Your task to perform on an android device: I want to read reviews of new cars so that I can select from them.
Image 0: 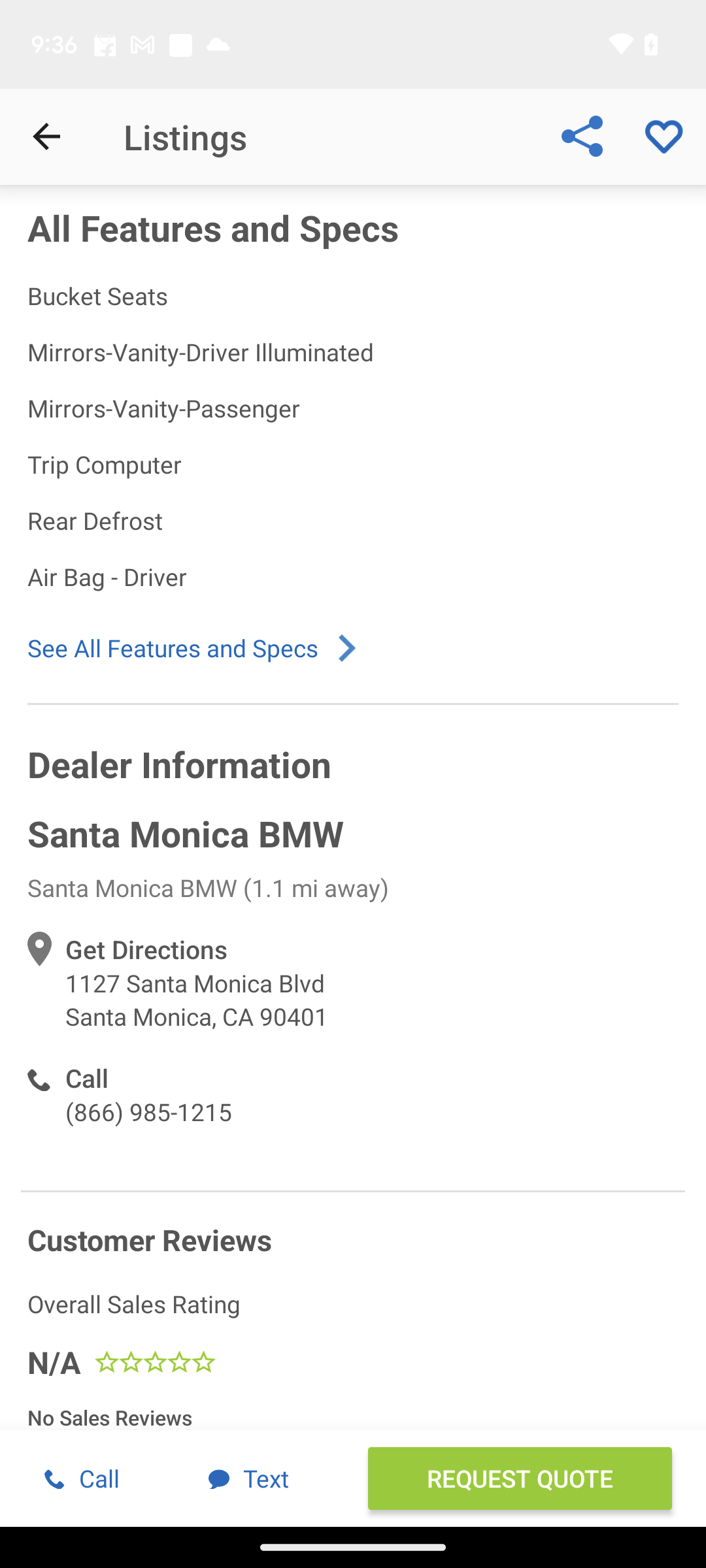
Click on the Back icon on the top left corner of the screen.
Step 0: click (48, 137)
Image 1: 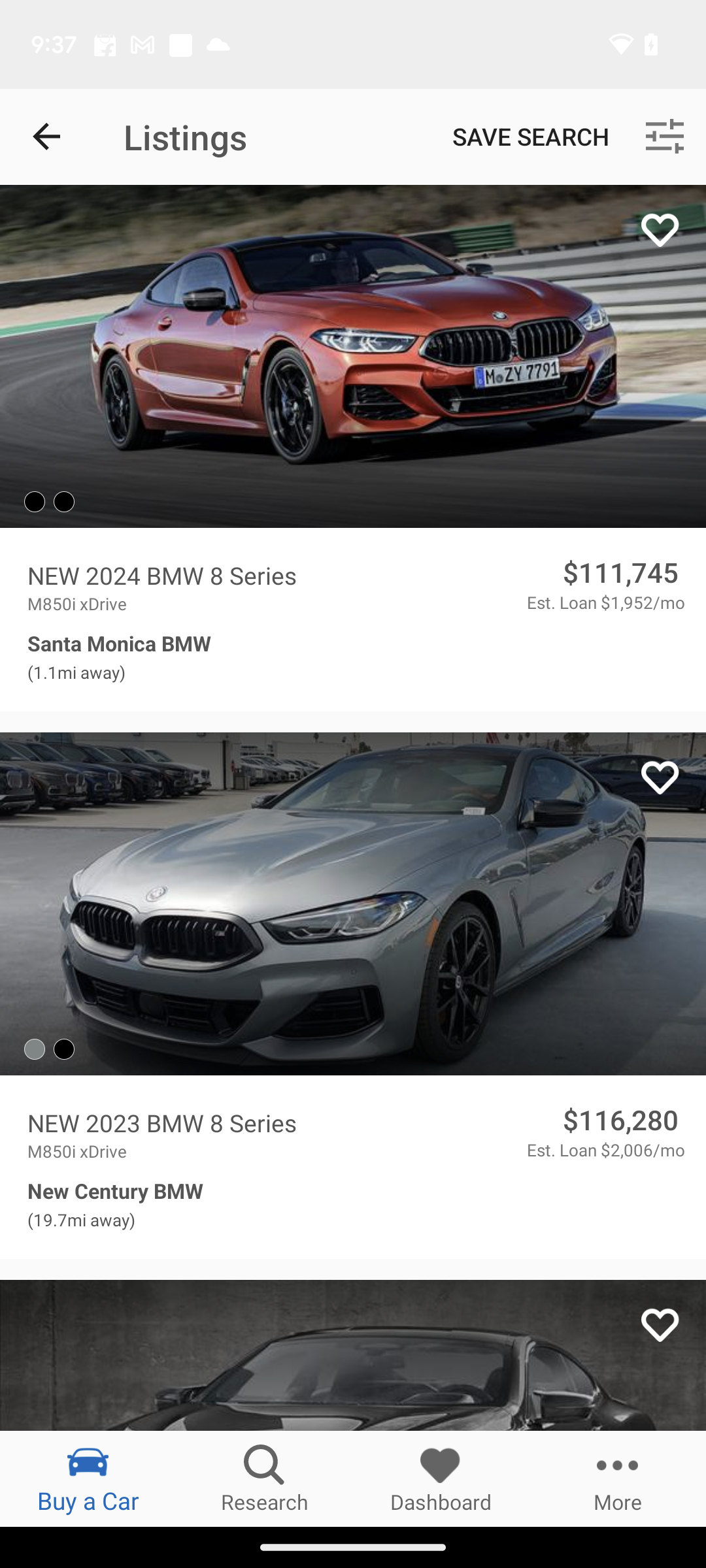
Click on the Dashboard icon on the bottom of the screen.
Step 1: click (441, 1478)
Image 3: 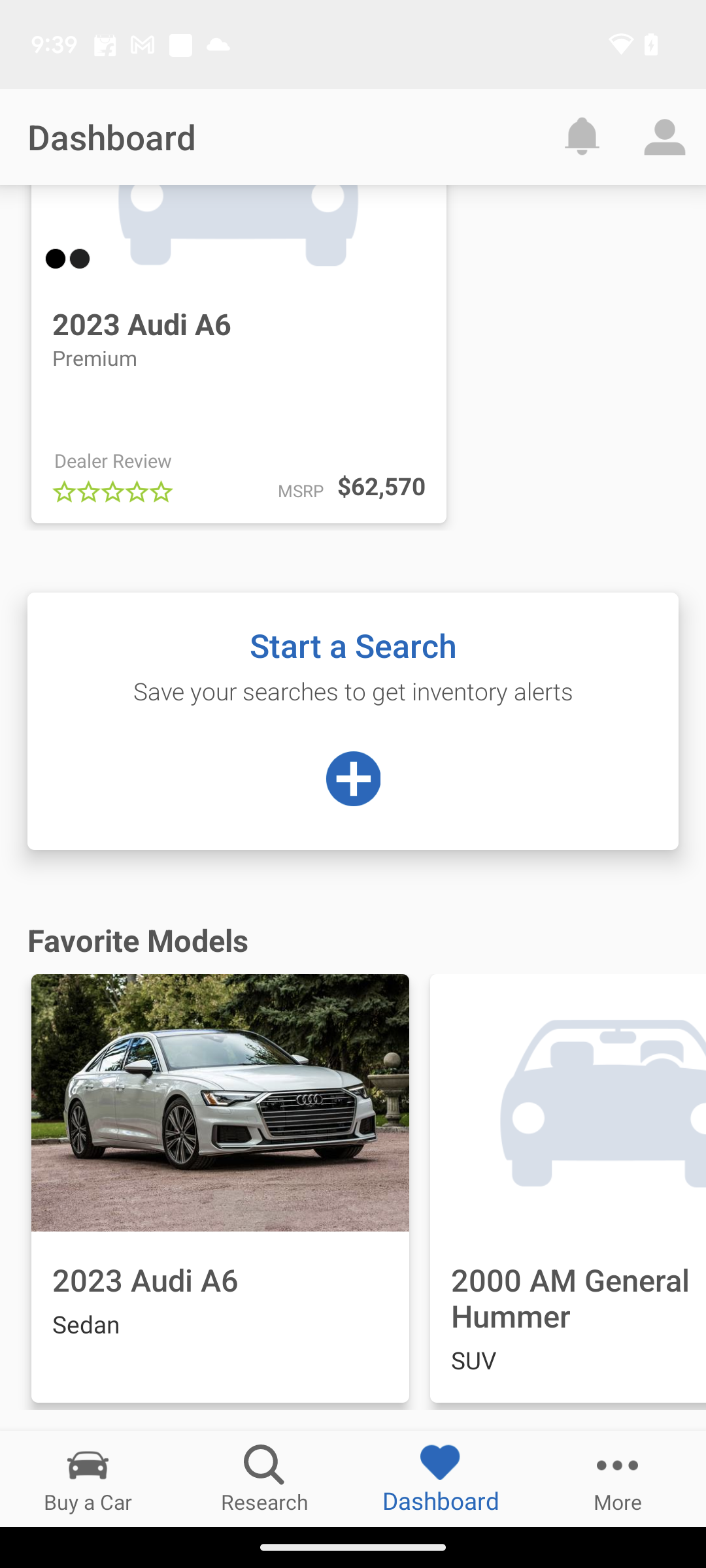
Click on the 2023 Audi A6 on the bottom of the screen.
Step 3: click (220, 1188)
Image 4: 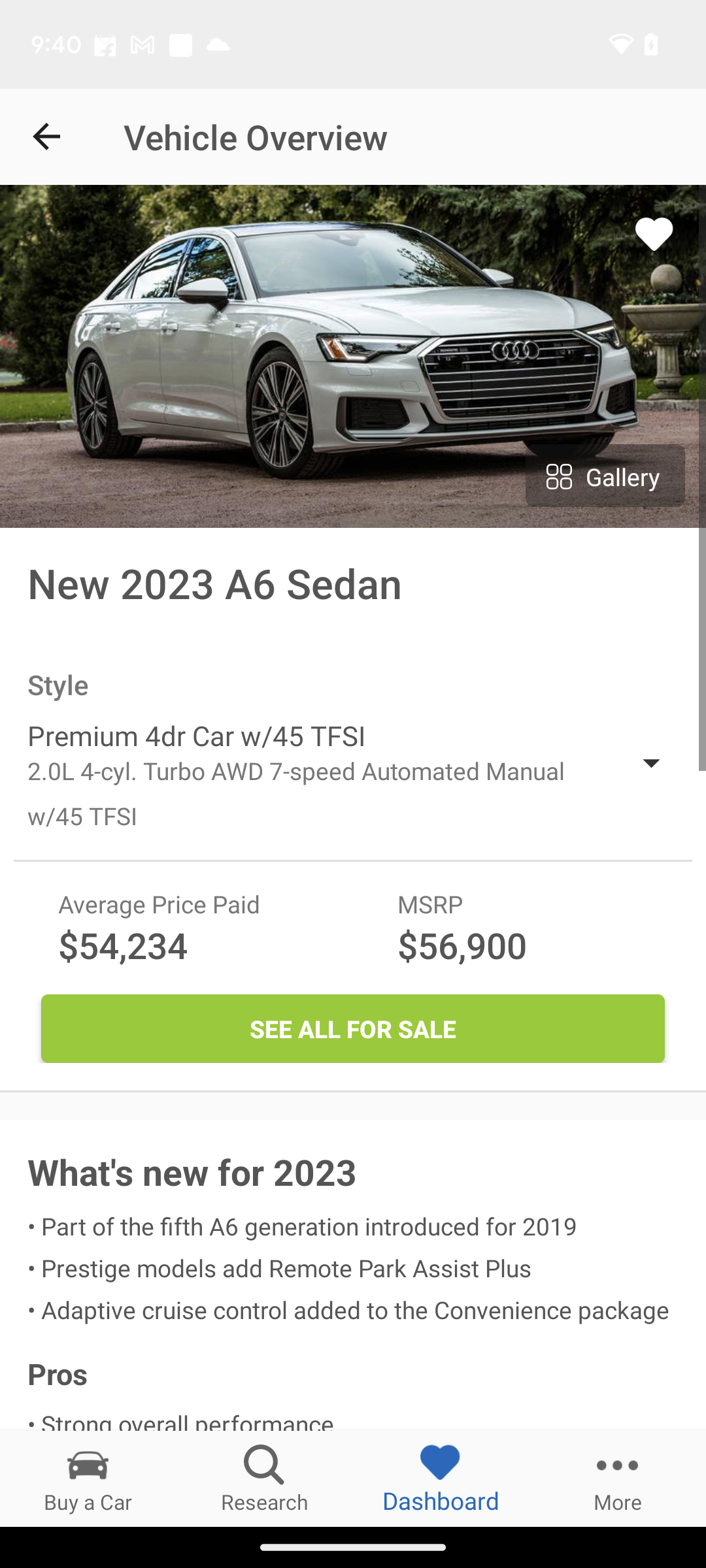
Swipe up on the screen.
Step 4: scroll down
Image 6: 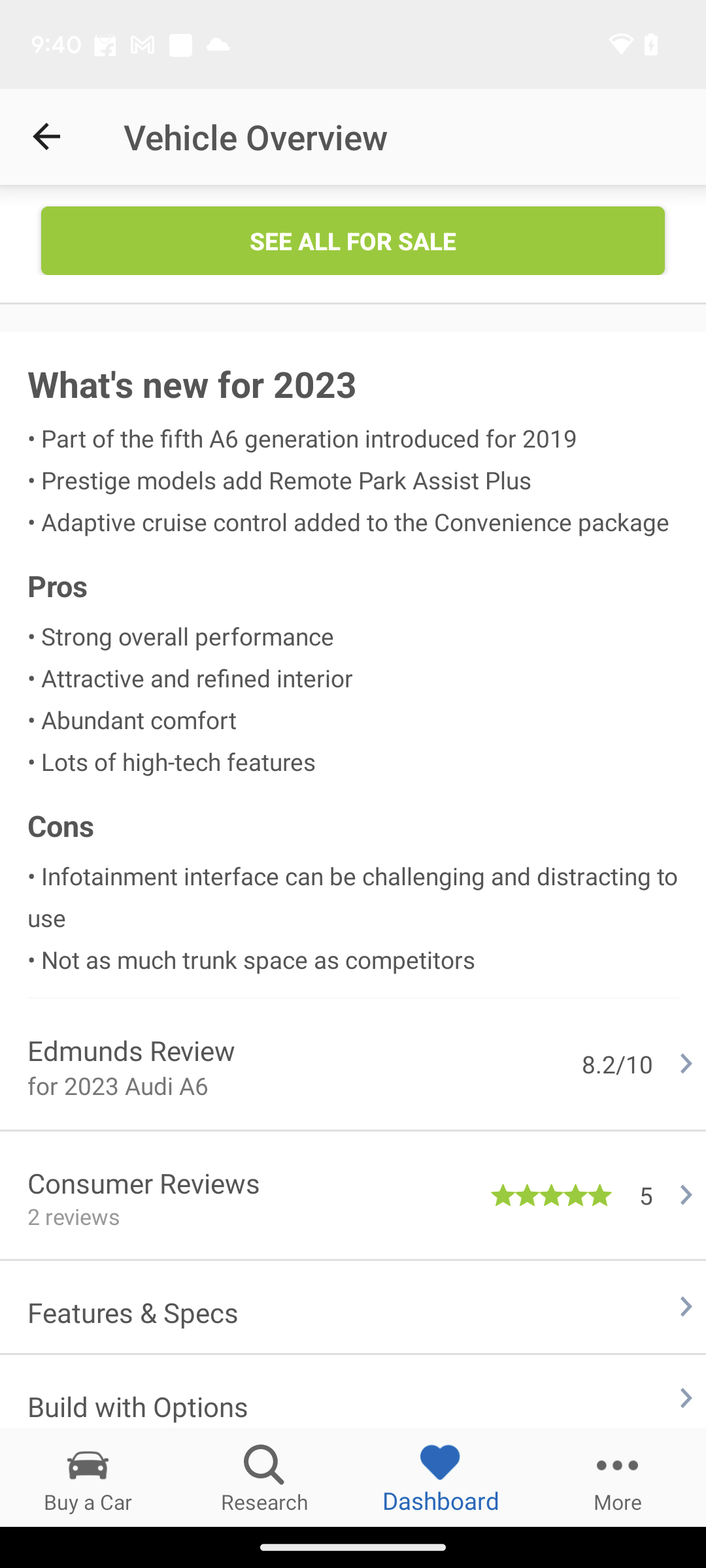
Click on the Consumer Reviews option on the screen.
Step 6: click (353, 1195)